Your task to perform on an android device: I want to compare the prices of king size floating bed & floating nightstands
Image 0: 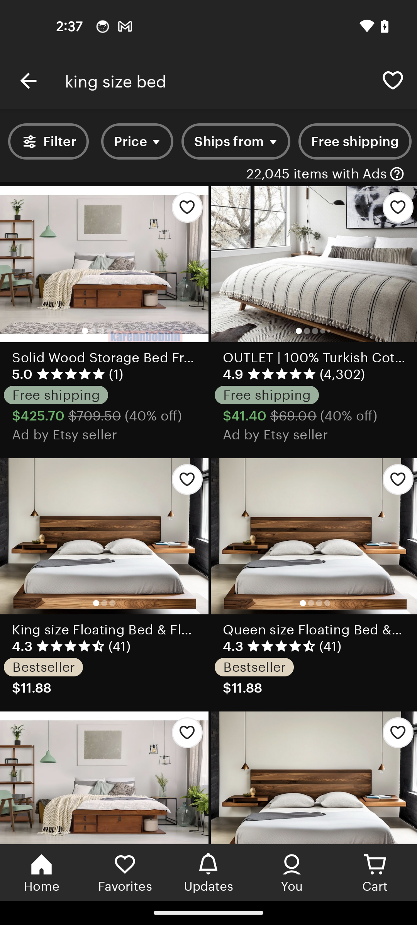
Tap on the  king size floating bed & floating nightstands
Step 0: click (104, 536)
Image 1: 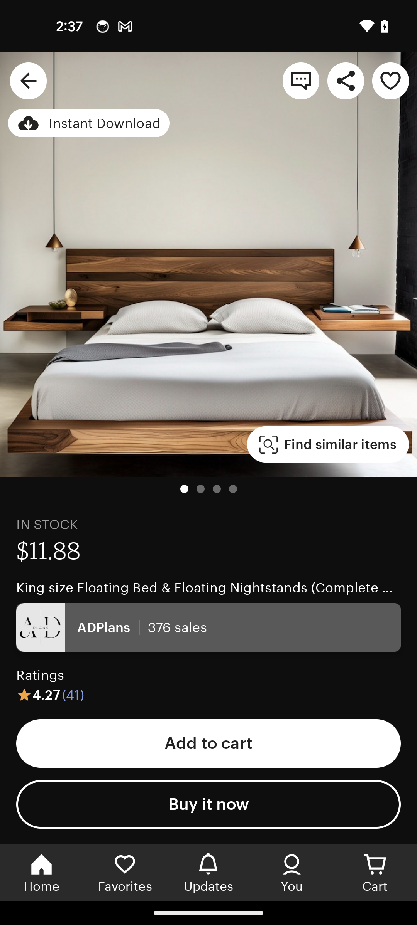
Tap on the find similar items option
Step 1: click (340, 444)
Image 2: 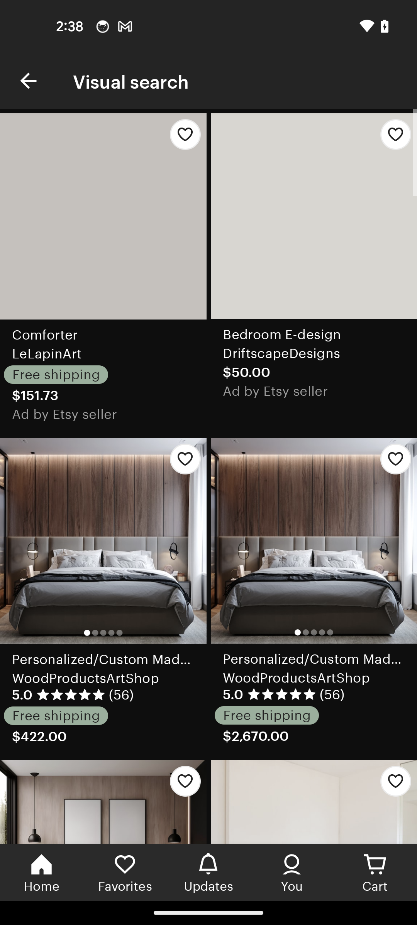
Tap on the find similar items option
Step 2: wait